Your task to perform on an android device: I'd want to view the Limeroad app's details for the Black Solid Slip on shoe.
Image 1: 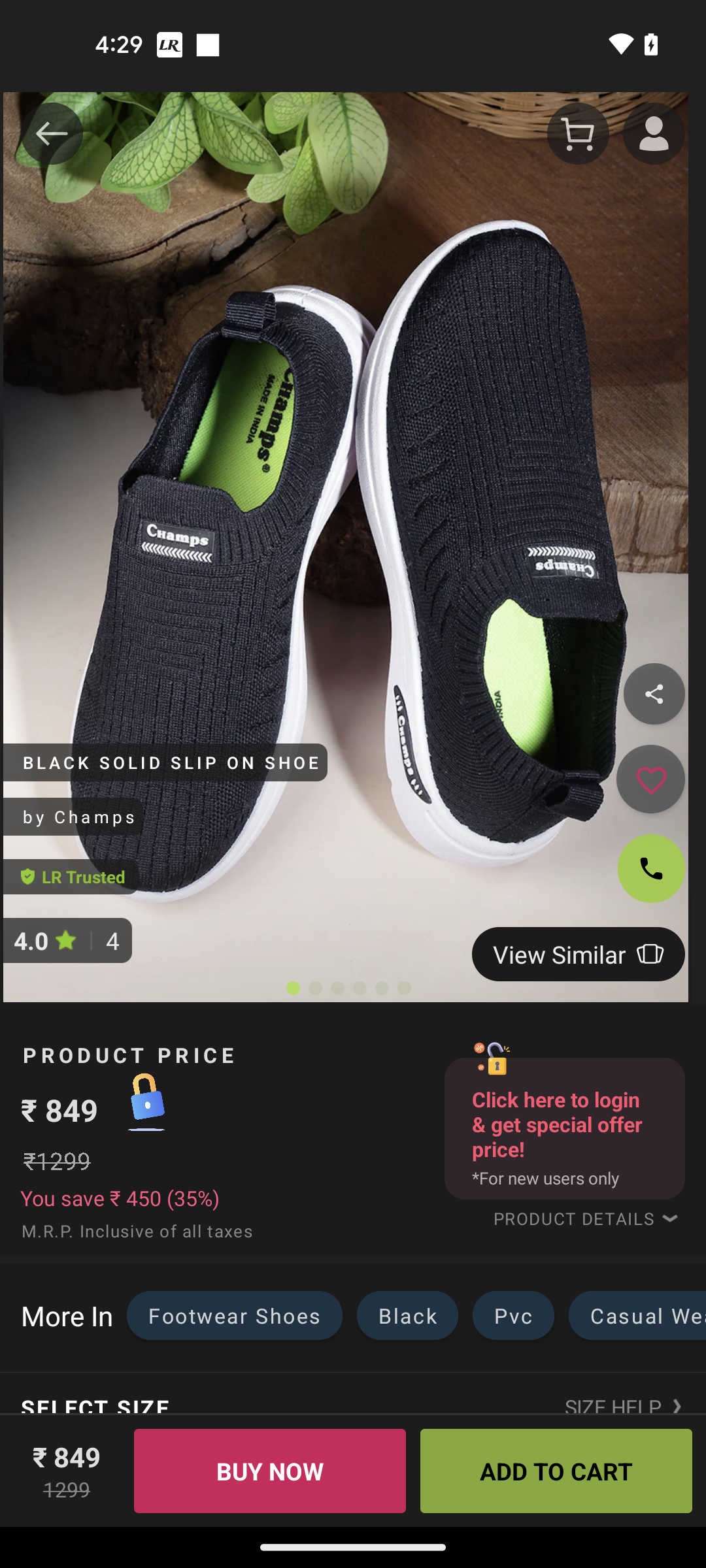
Swipe up to product information
Step 1: scroll down
Image 2: 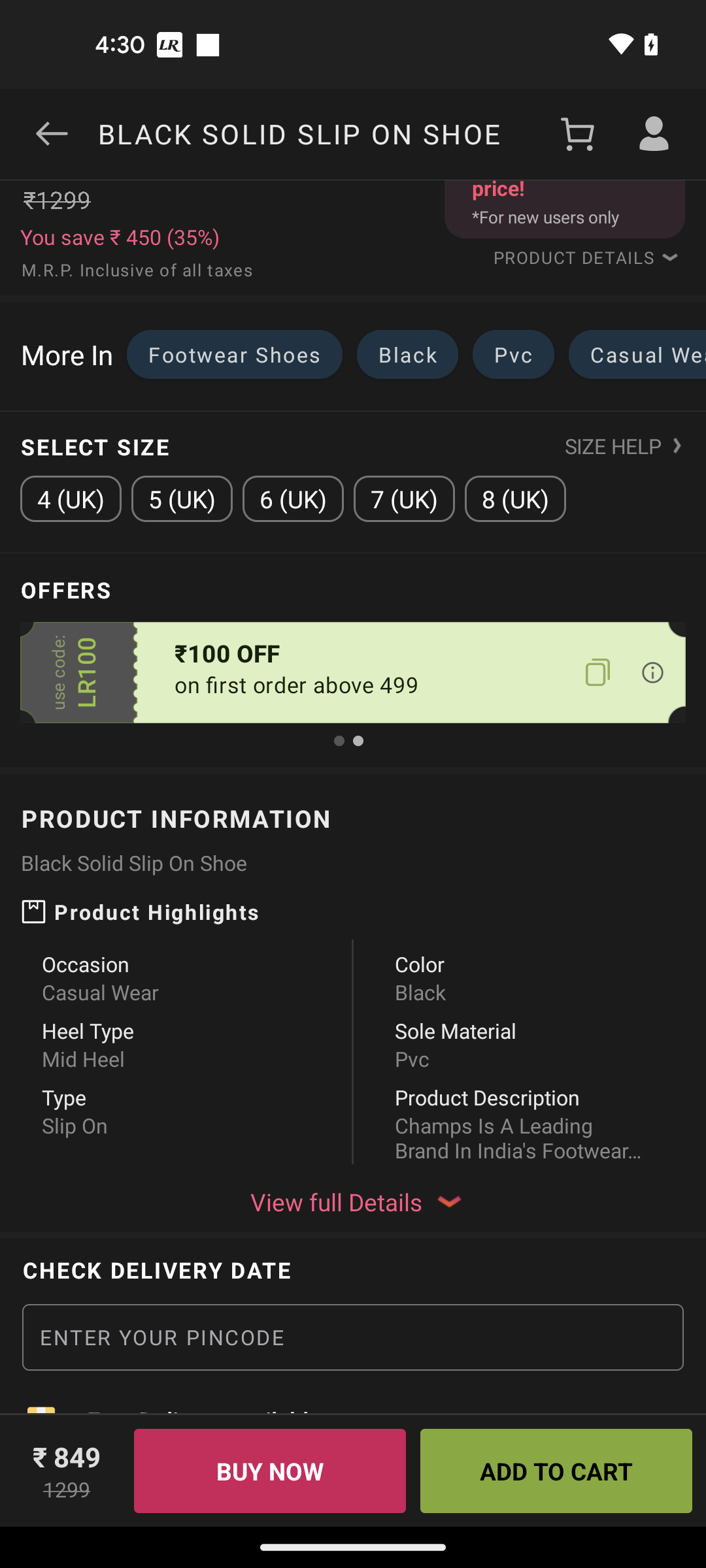
Click on View full Details
Step 2: click (346, 1201)